Your task to perform on an android device: Open the Mappls MapmyIndia app and check the traffic condition of your route
Image 0: 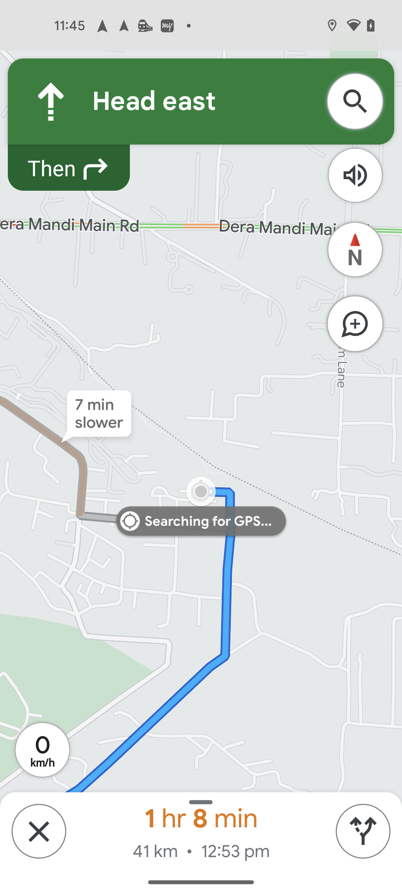
Open the Mappls MapmyIndia app
Step 0: open app "Mappls MapmyIndia"
Image 1: 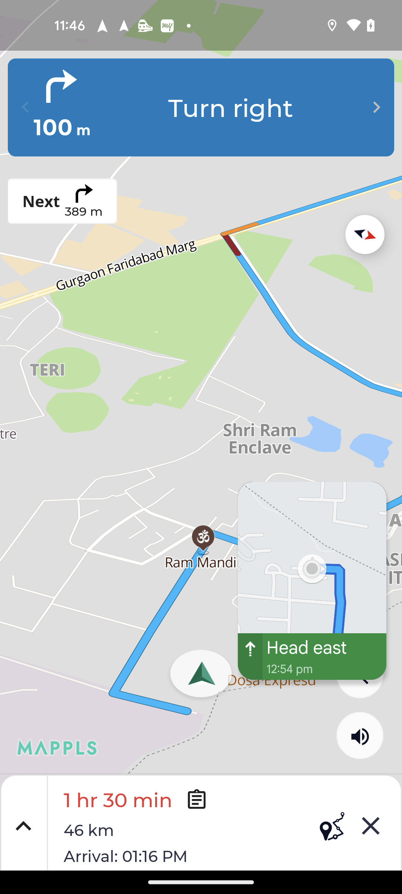
click on v up button to expand the drawer
Step 1: click (201, 447)
Image 2: 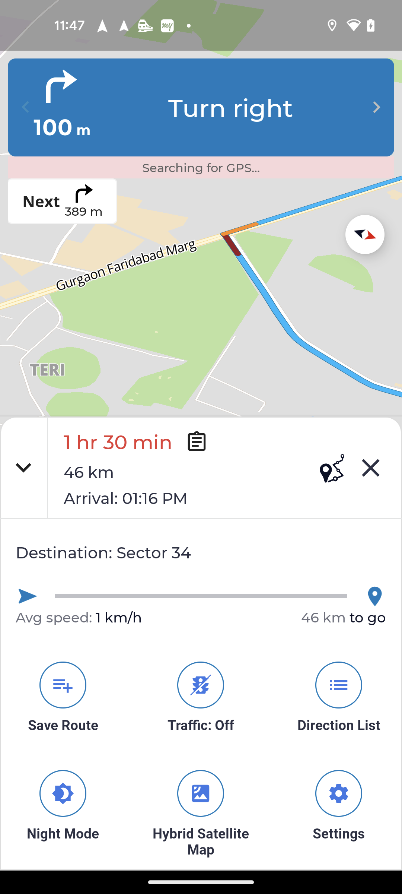
click on traffic to turn on
Step 2: click (201, 447)
Image 3: 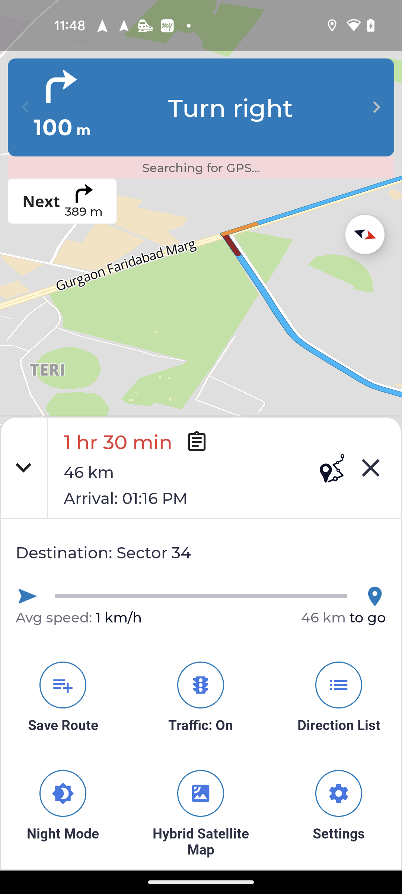
close the drawer
Step 3: click (201, 447)